Your task to perform on an android device: it's time to change, as I am fed up with the old styles. Look for Women’s shoes  in the eBay app
Image 0: 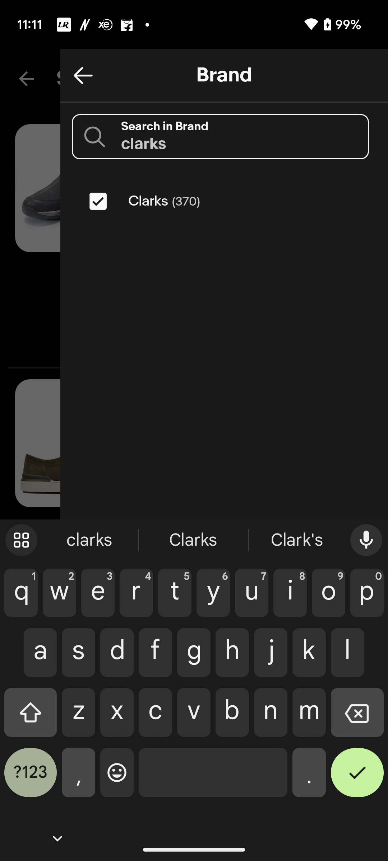
Click on the left arrow 
Step 0: click (83, 75)
Image 1: 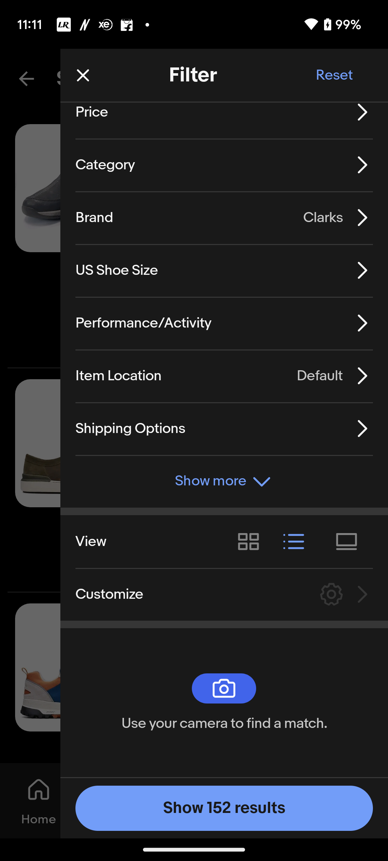
Click on the category option 
Step 1: click (139, 170)
Image 2: 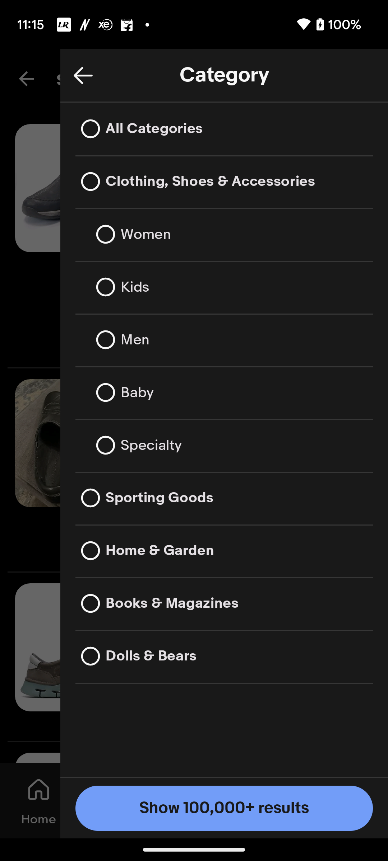
Click on the Women option 
Step 2: click (239, 234)